Your task to perform on an android device: Search for epfo file in Files by Google 
Image 0: 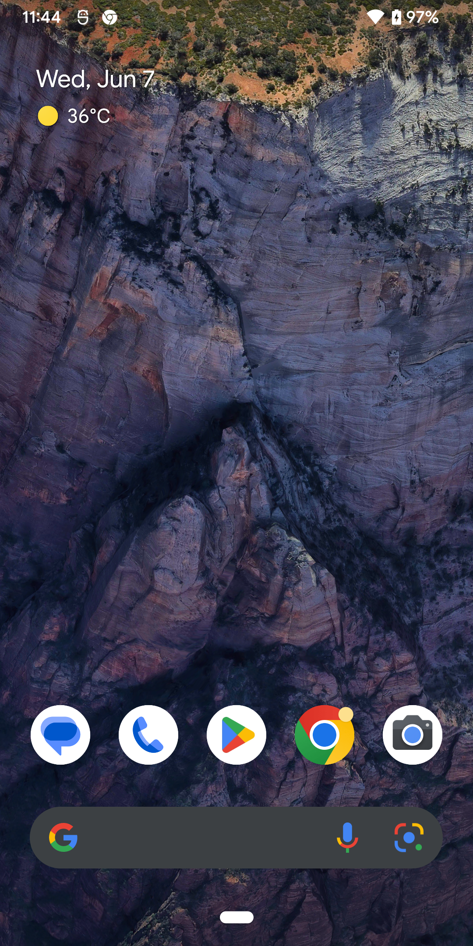
open Files by Google app
Step 0: open app "Files by Google"
Image 1: 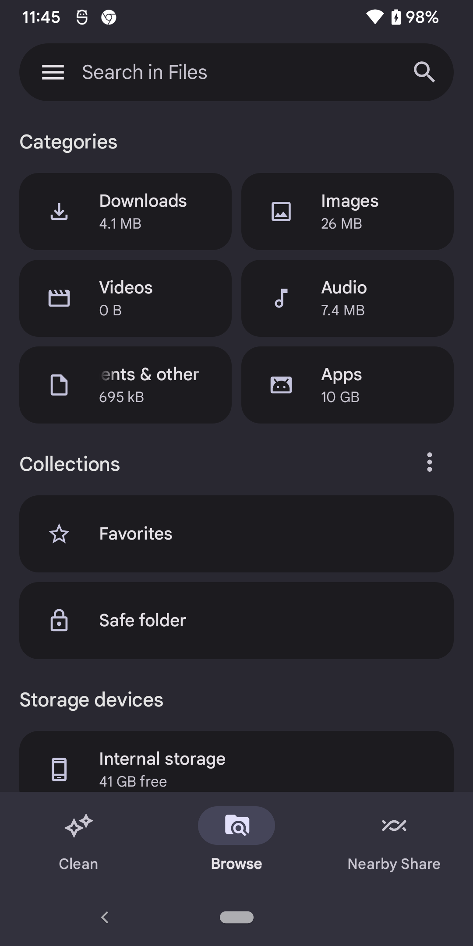
go to the Search bar at the top of the screen
Step 1: click (236, 72)
Image 2: 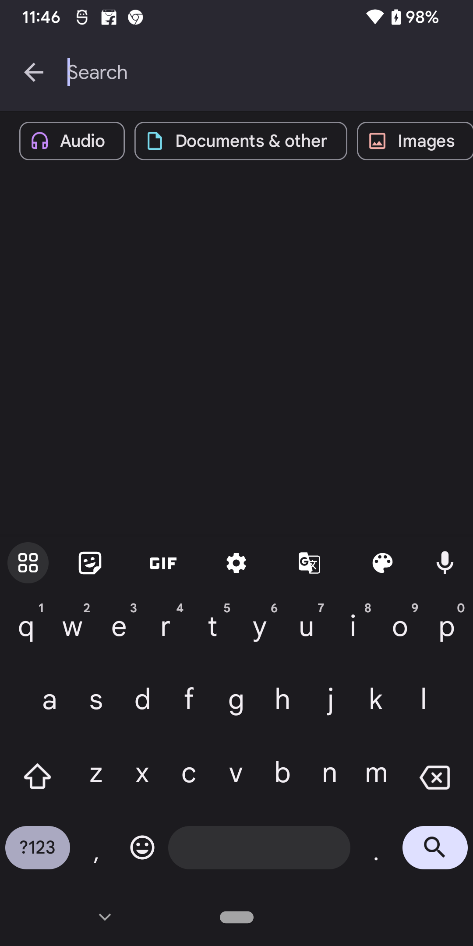
Search for epfo file in search bar
Step 2: type "epfo file"